Your task to perform on an android device: I came to Berlin to meet my son, who lives here for important work, but now I want to go back to my home in Ulm, so search for the schedule of trains from Berlin to Ulm on November 3rd in the Omio app.
Image 0: 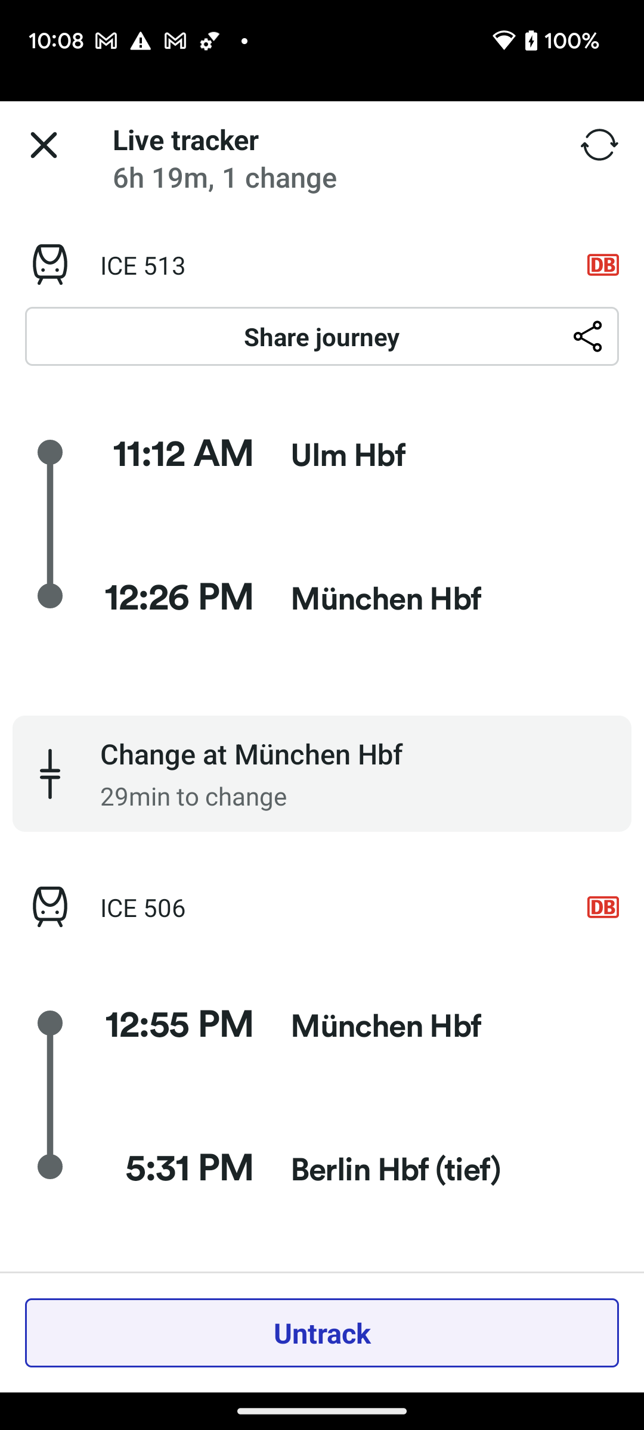
Open the Omio app.
Step 0: open app "Omio"
Image 1: 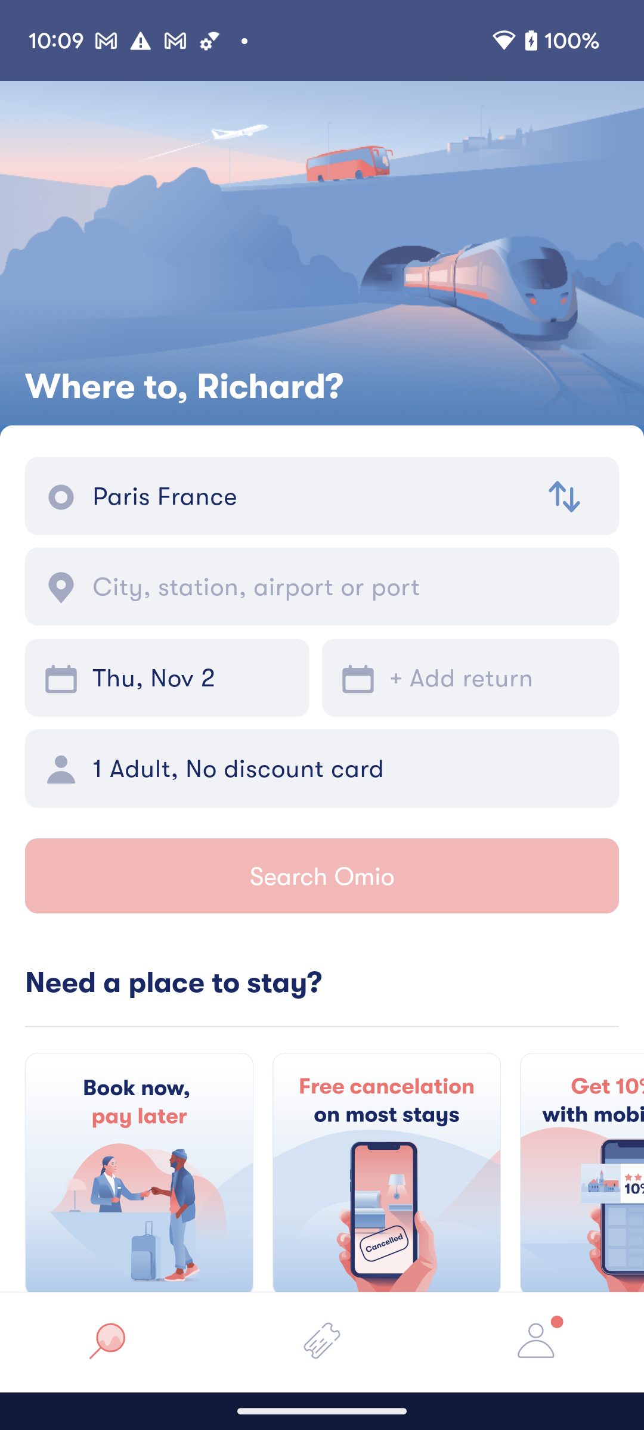
Click on the first input box to enter the departure location.
Step 1: click (309, 496)
Image 2: 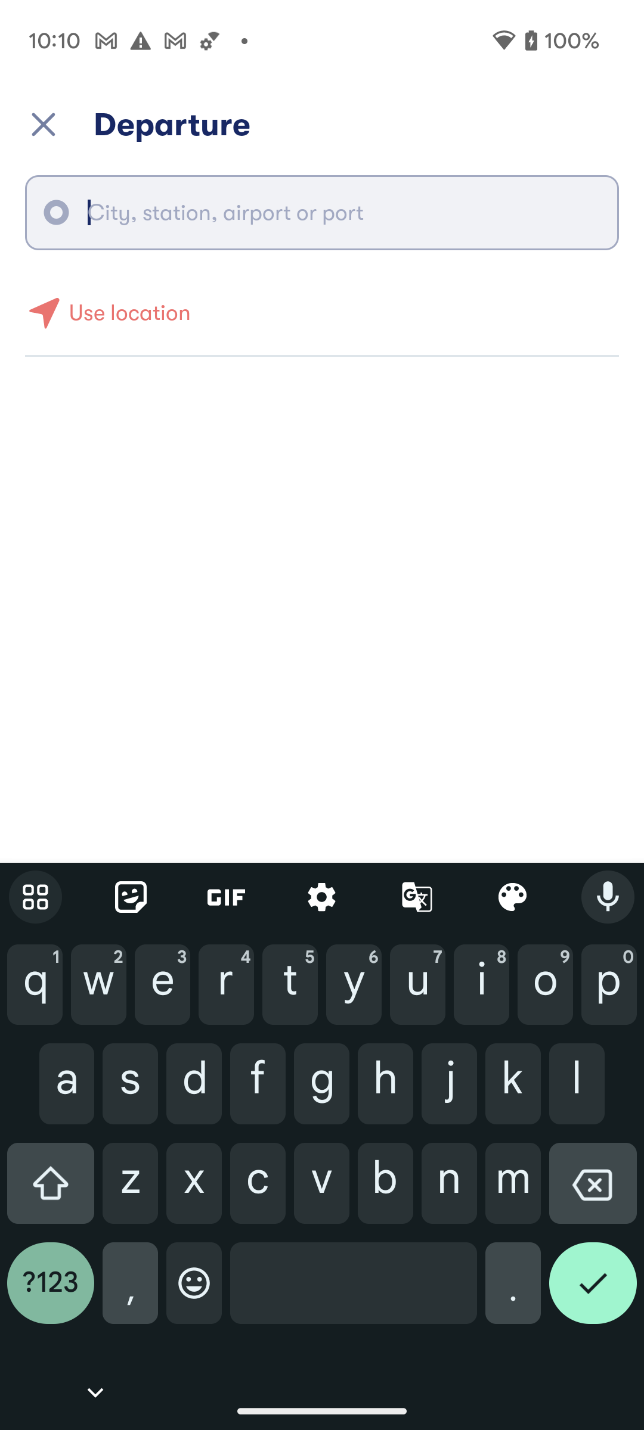
Type Berlin in the search bar to search for the departure location.
Step 2: type "Berlin"
Image 3: 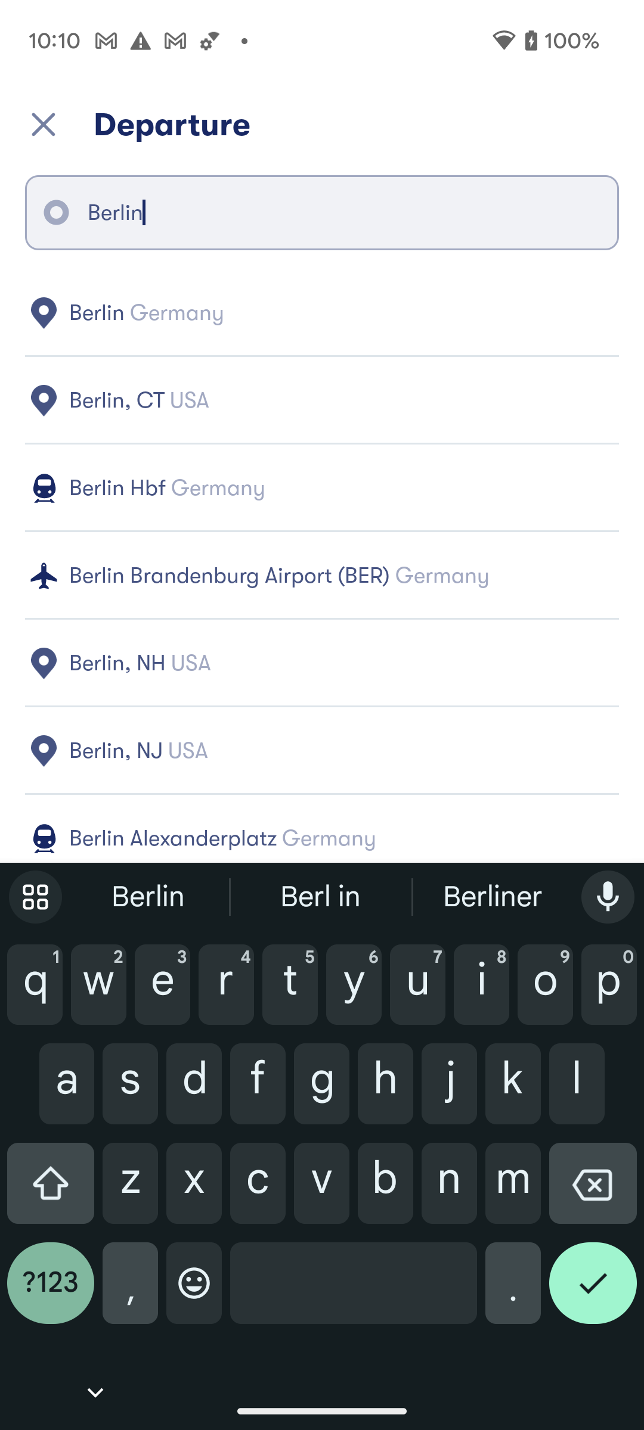
Click on the Berlin Germany to select the departure location.
Step 3: click (340, 313)
Image 4: 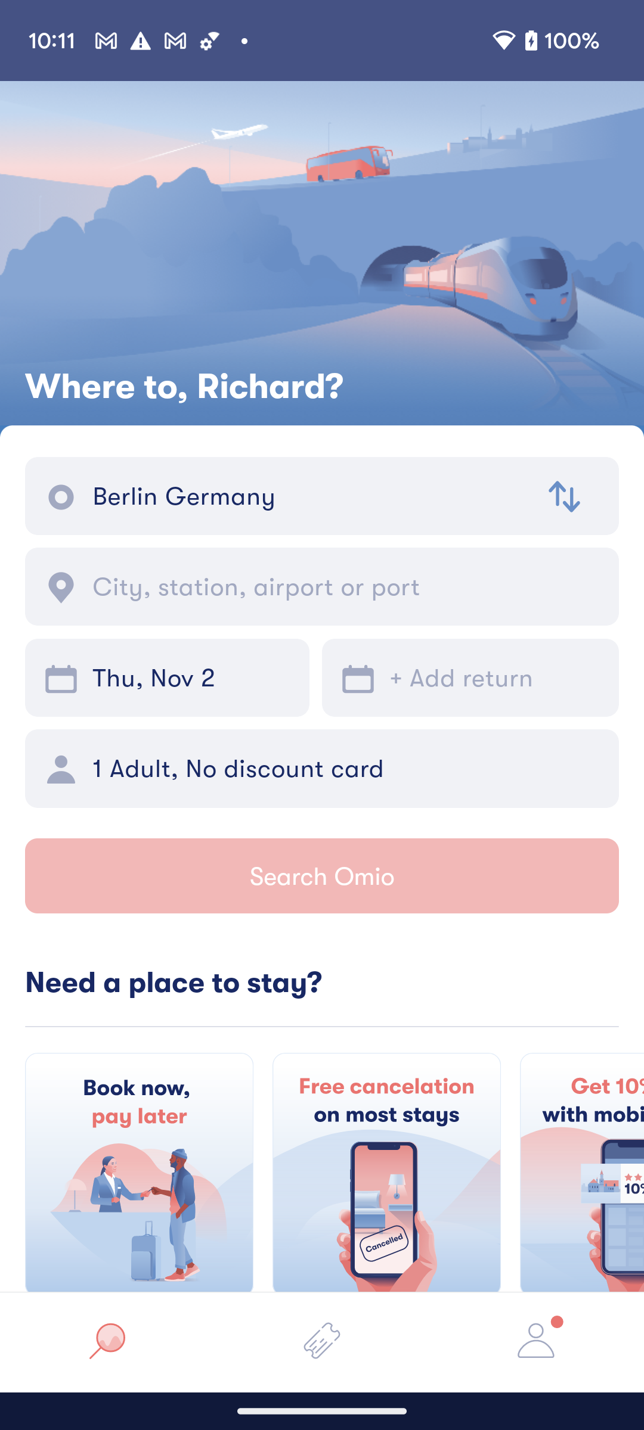
Click on the second input box to enter the destination location.
Step 4: click (346, 586)
Image 5: 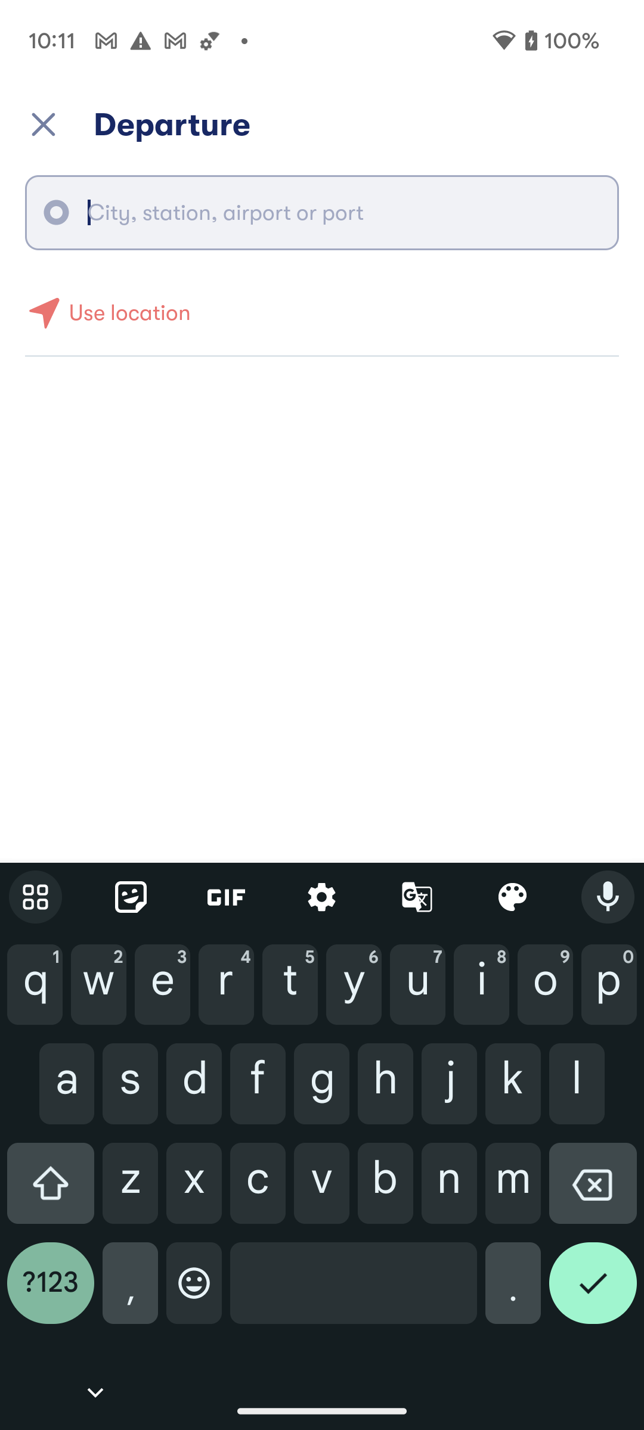
Type Ulm in the search bar to search for the destination location.
Step 5: type "Ulm"
Image 6: 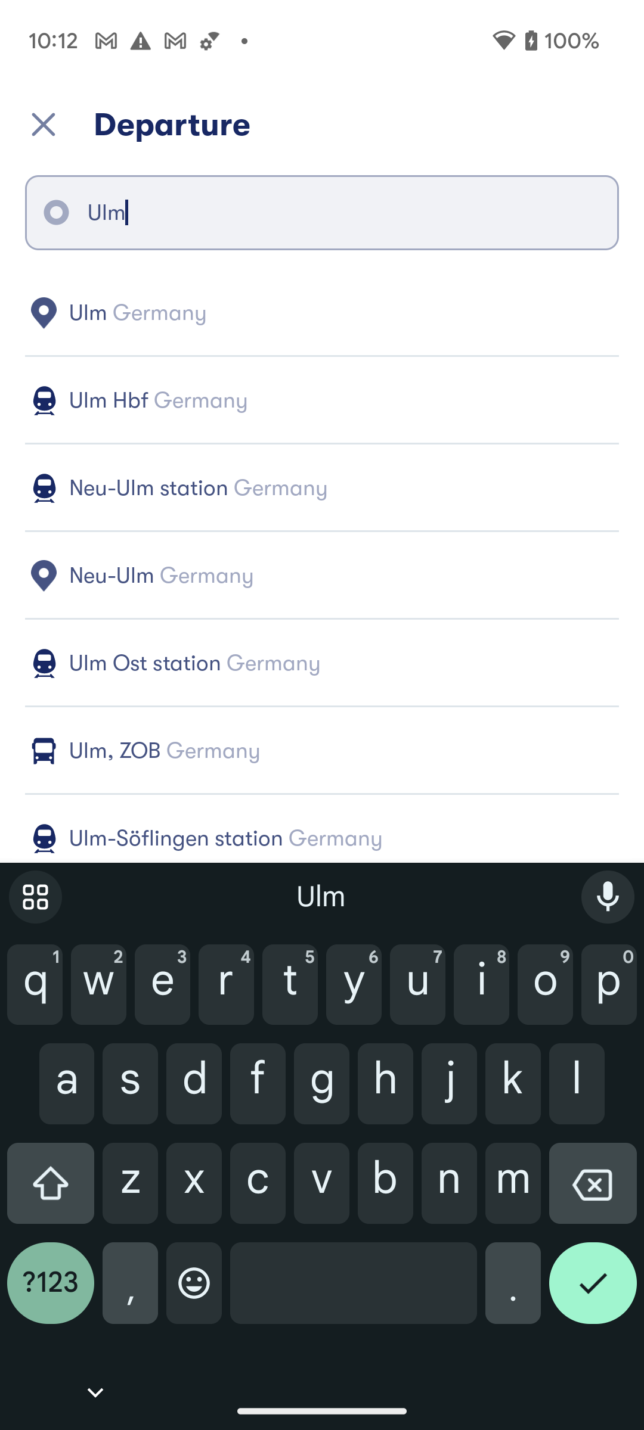
Click on the Ulm Germany to select the destination location.
Step 6: click (340, 313)
Image 7: 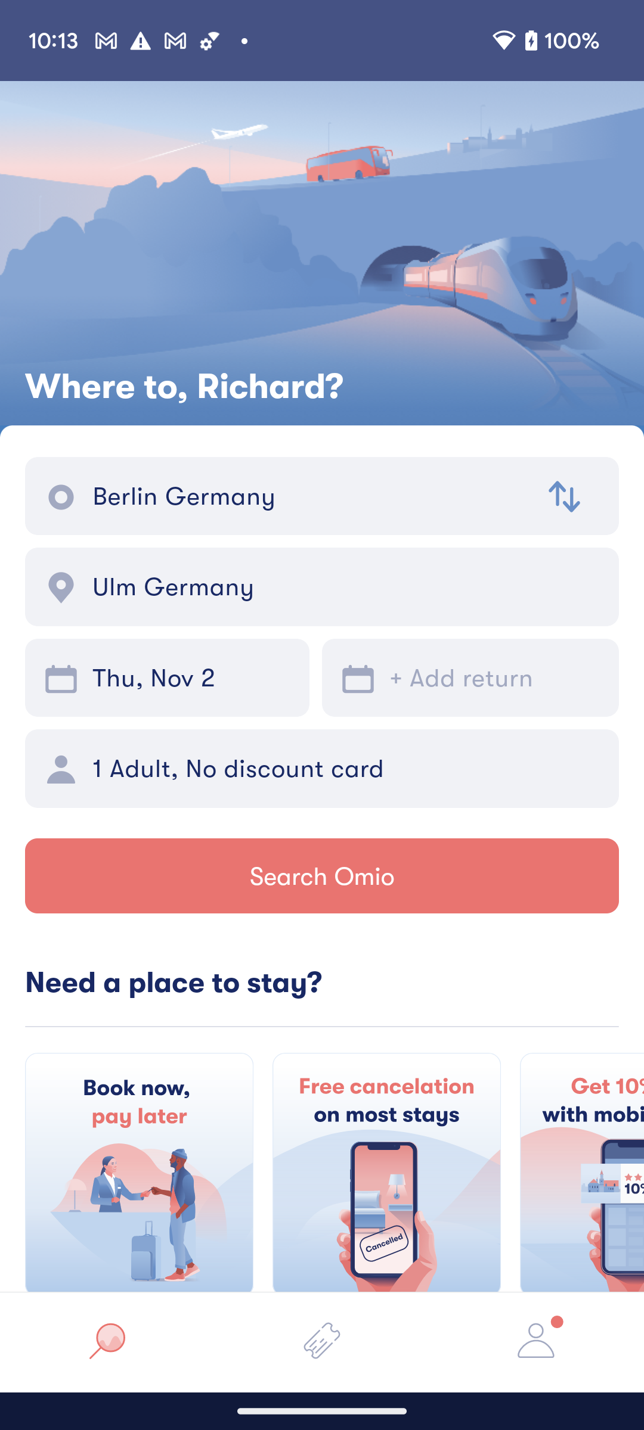
Click on the date section to set the date.
Step 7: click (192, 677)
Image 8: 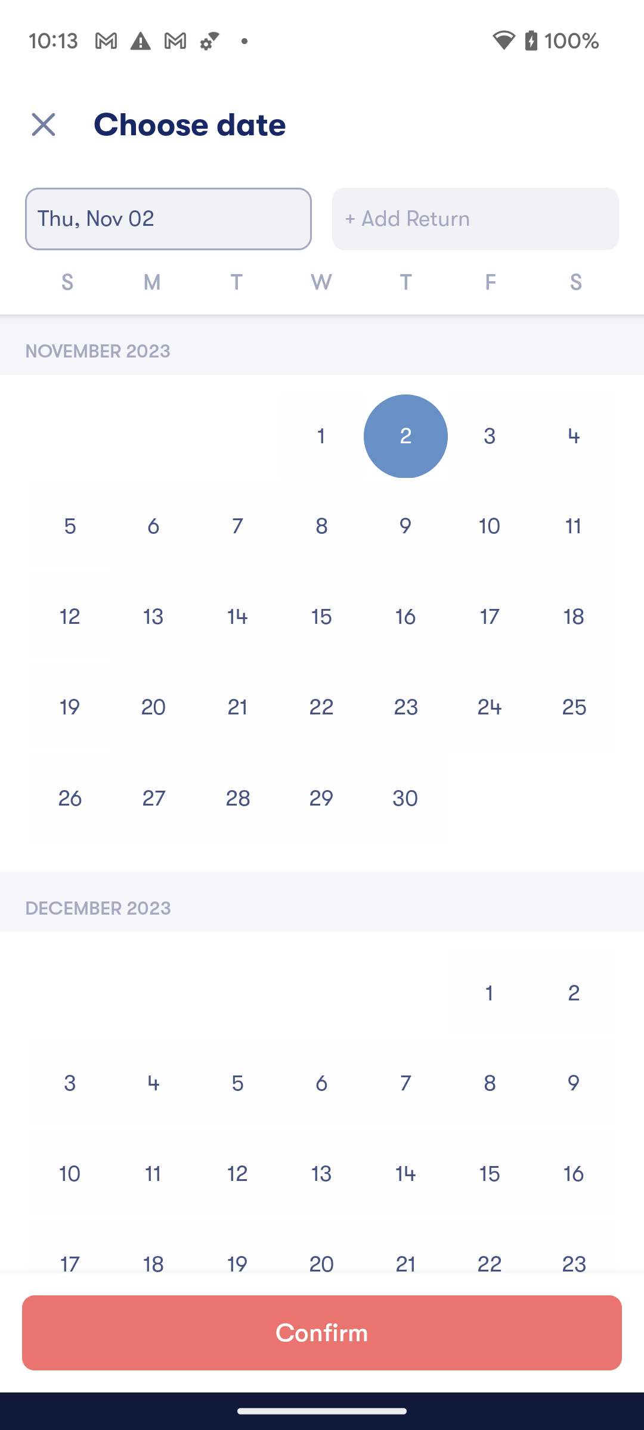
Click on November 3 to select the date of journey.
Step 8: click (490, 436)
Image 9: 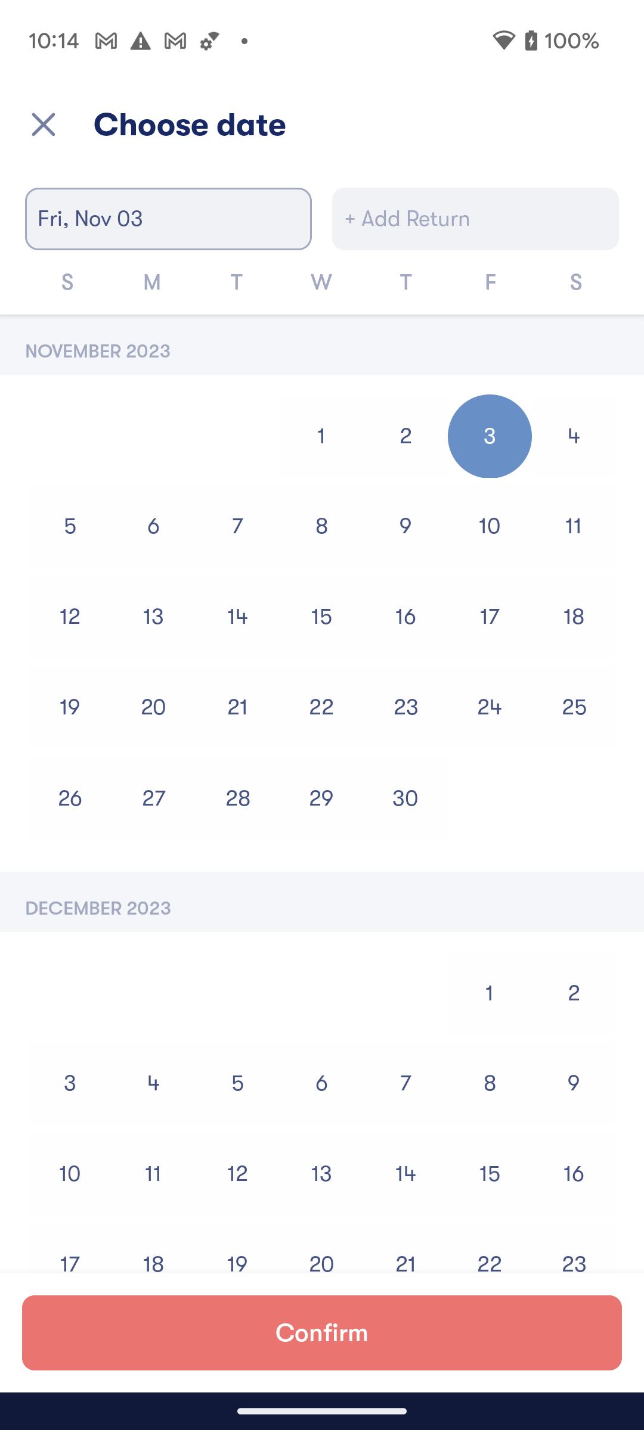
Click on the Confirm button at the bottom of the screen to set the date of journey.
Step 9: click (322, 1332)
Image 10: 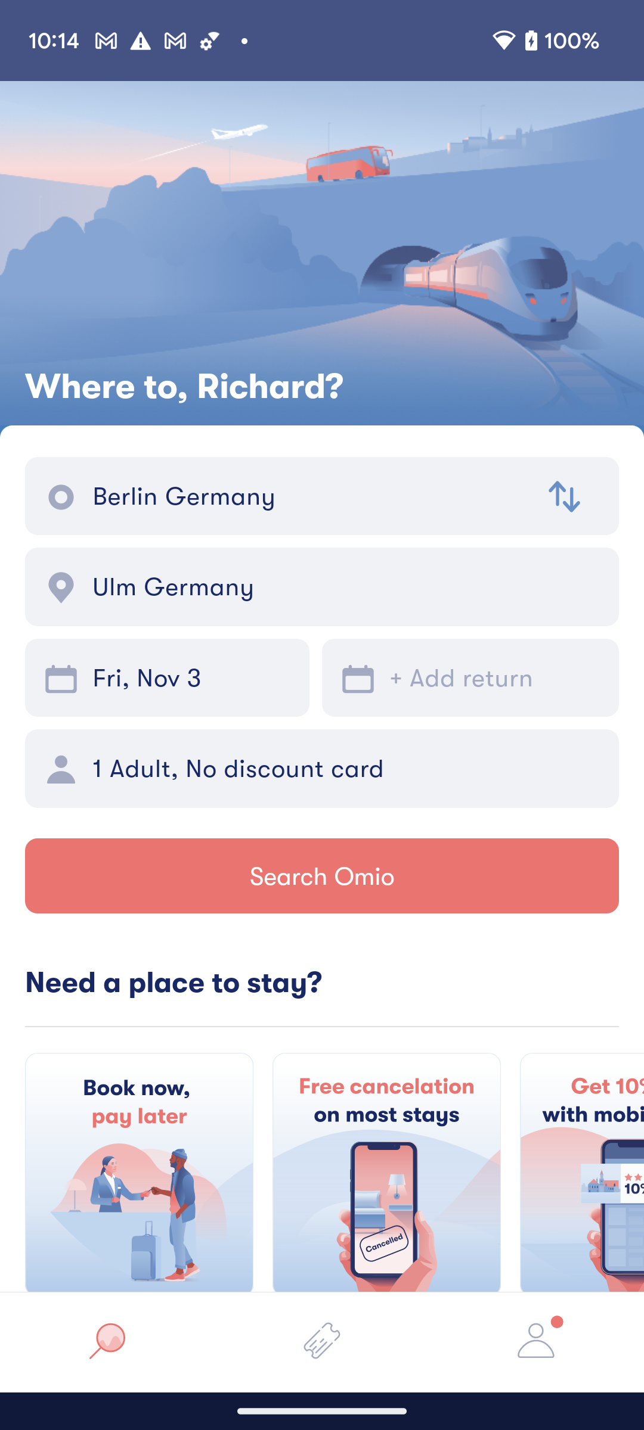
Click on the Search Omio button to search for the schedule of train.
Step 10: click (322, 876)
Image 11: 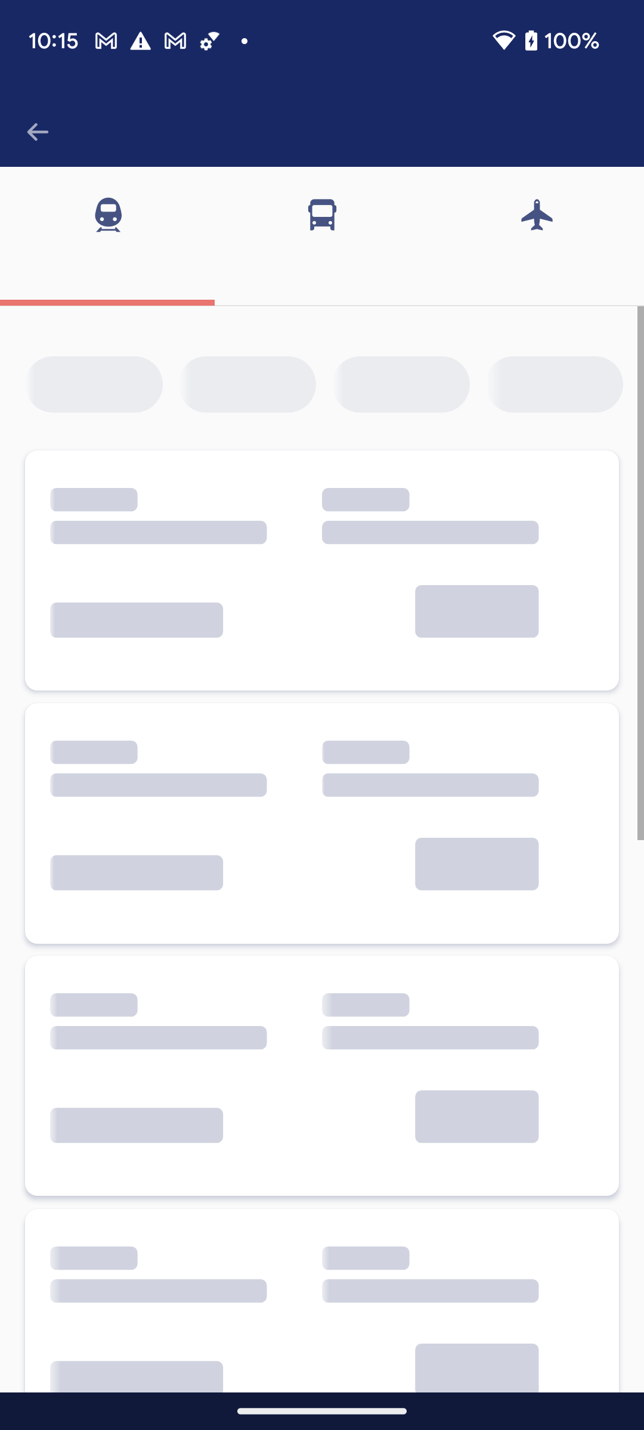
Click on the Search Omio button to search for the schedule of train.
Step 11: wait